Your task to perform on an android device: I want to search for the-diary-of-anne-frank-1.pdf file because today I am free so I want to read my favorite book on Dropbox
Image 0: 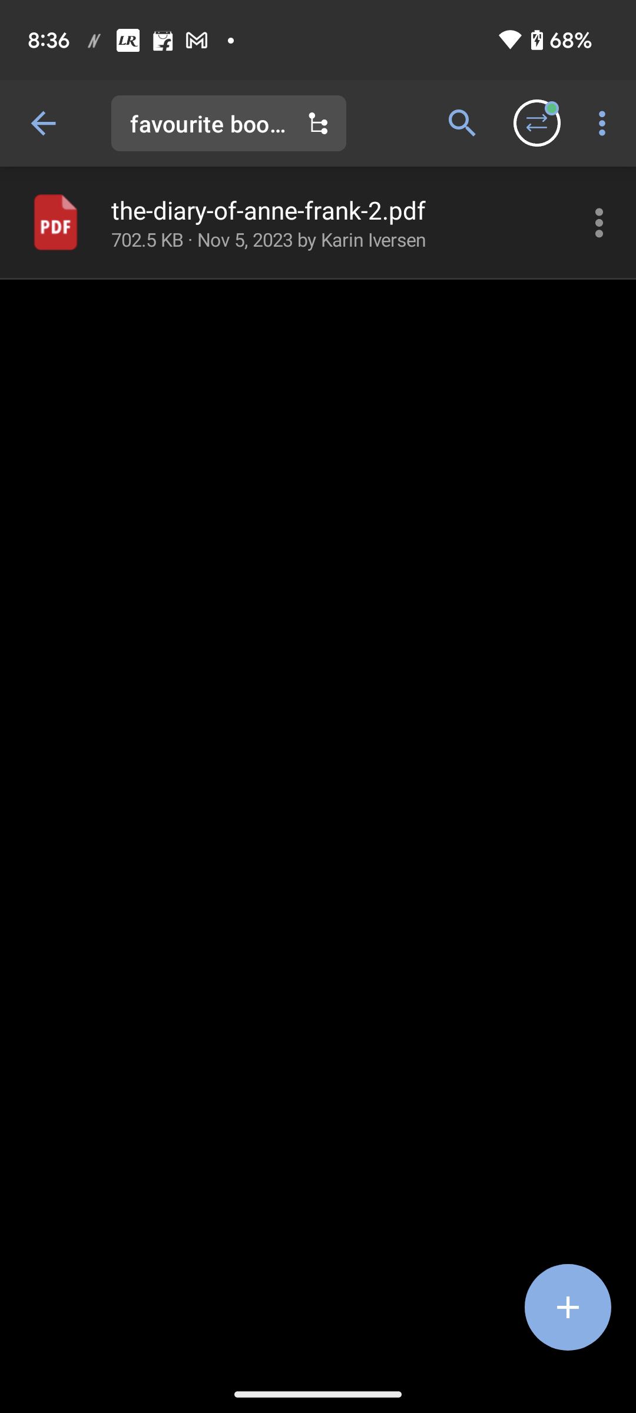
Open the DropBox app
Step 0: open app "Dropbox"
Image 1: 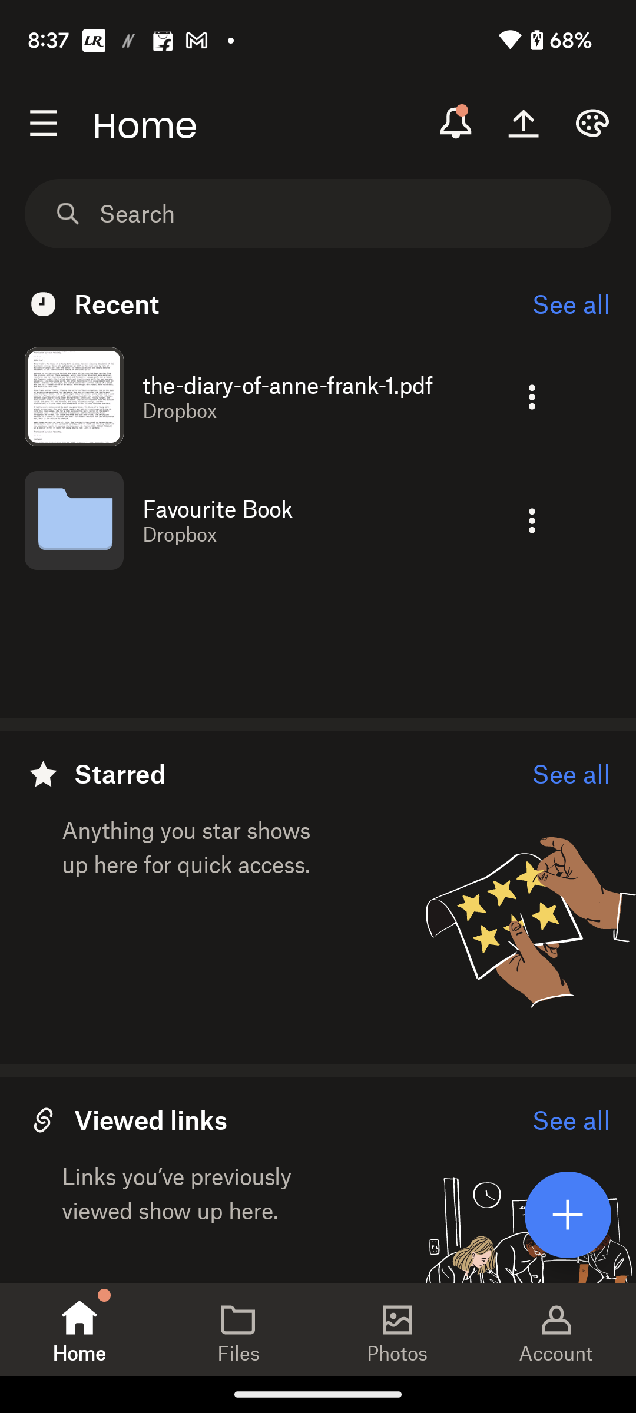
Click on the search icon 
Step 1: click (349, 213)
Image 2: 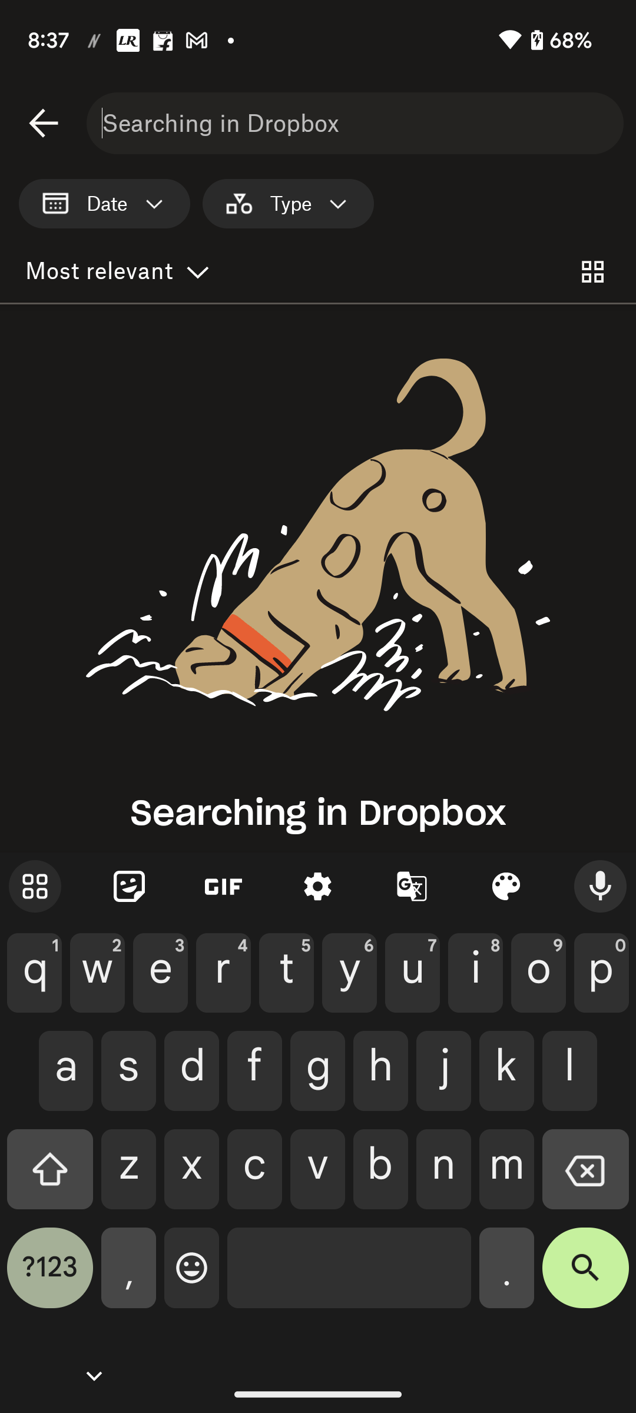
Type anne in search bar
Step 2: type "anne"